Your task to perform on an android device: In order to get a physical copy of the Maria Rossi document, I would like to print it using the Google Docs app.
Image 1: 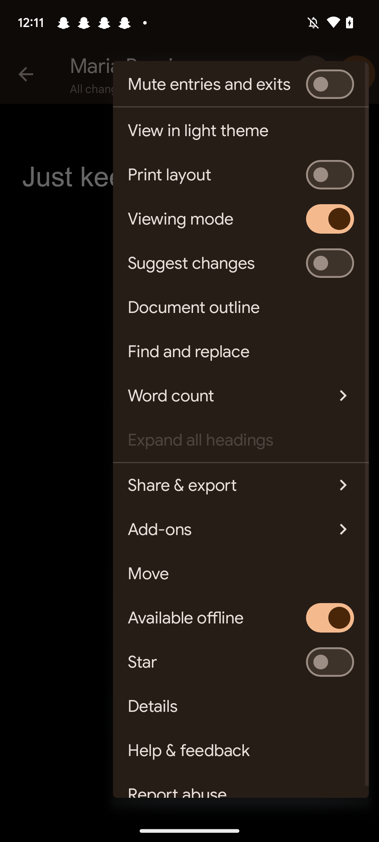
Click on the Share & export option
Step 1: click (222, 485)
Image 2: 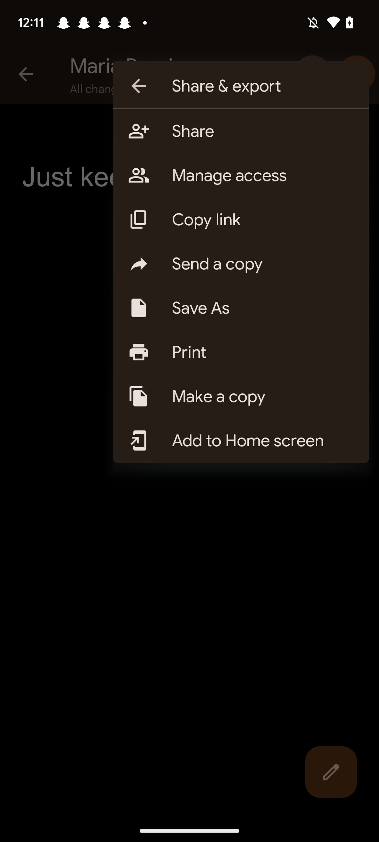
Click on Print option
Step 2: click (263, 352)